Your task to perform on an android device: Since the task of buying New Balance hiking shoes is done, I will delete it from the ToDodo app.
Image 0: 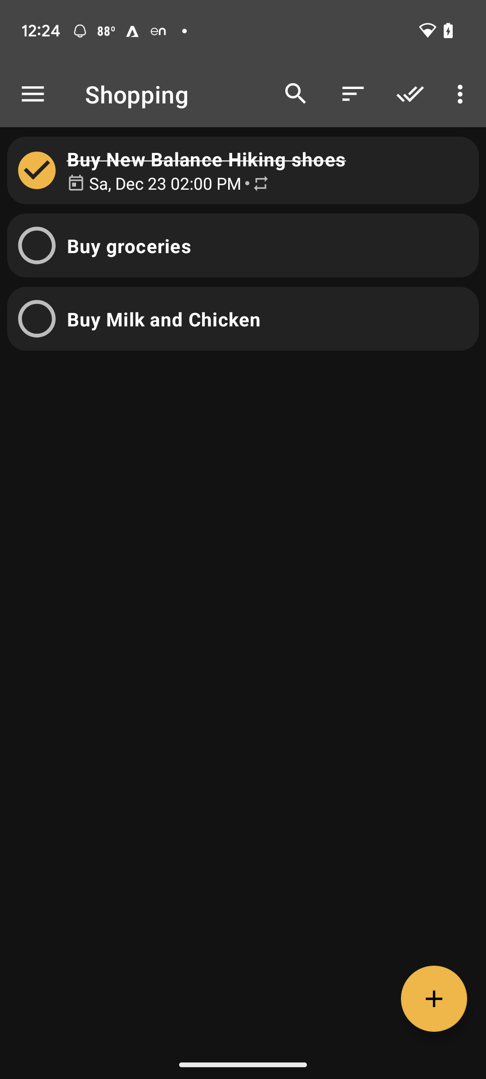
Click on more options button at the top
Step 0: click (462, 94)
Image 1: 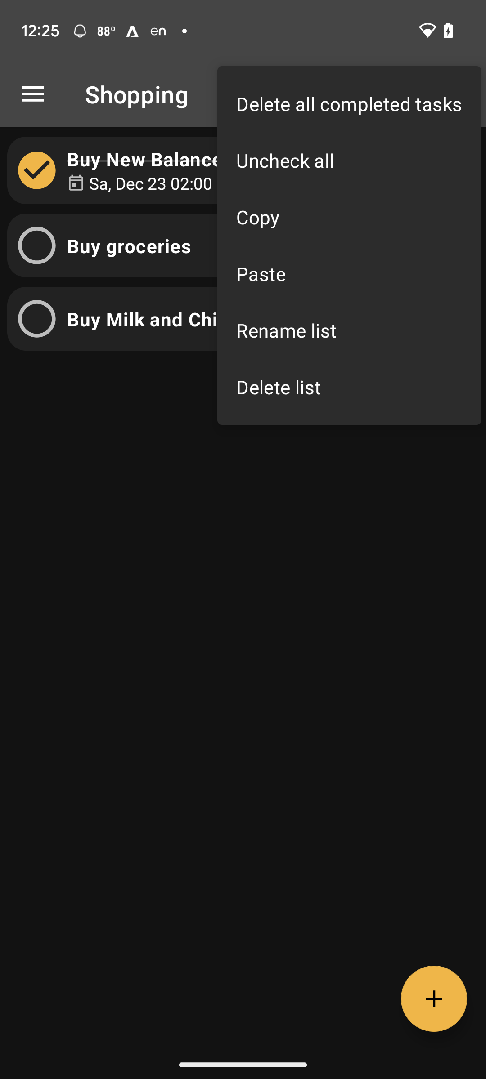
Click on delete all completed tasks
Step 1: click (349, 103)
Image 2: 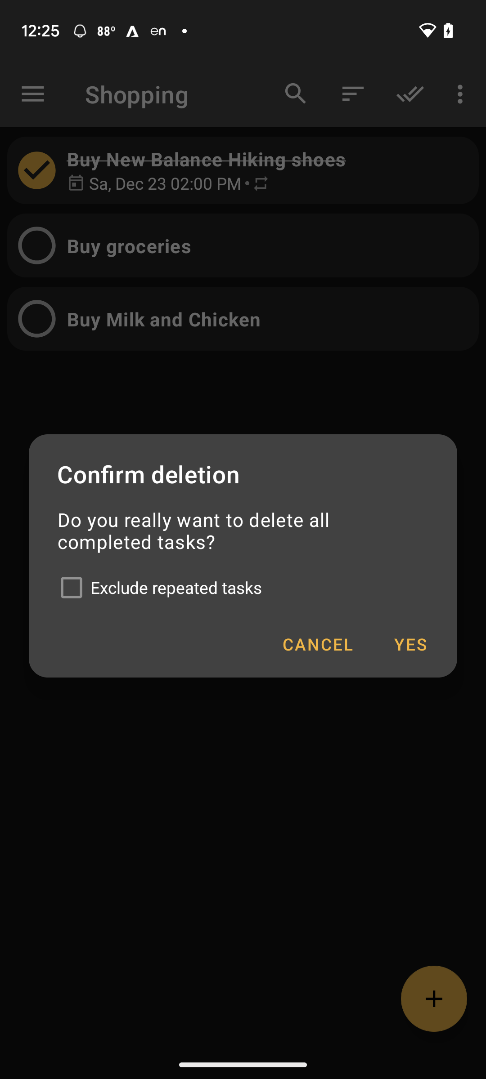
Click on yes
Step 2: click (241, 587)
Image 3: 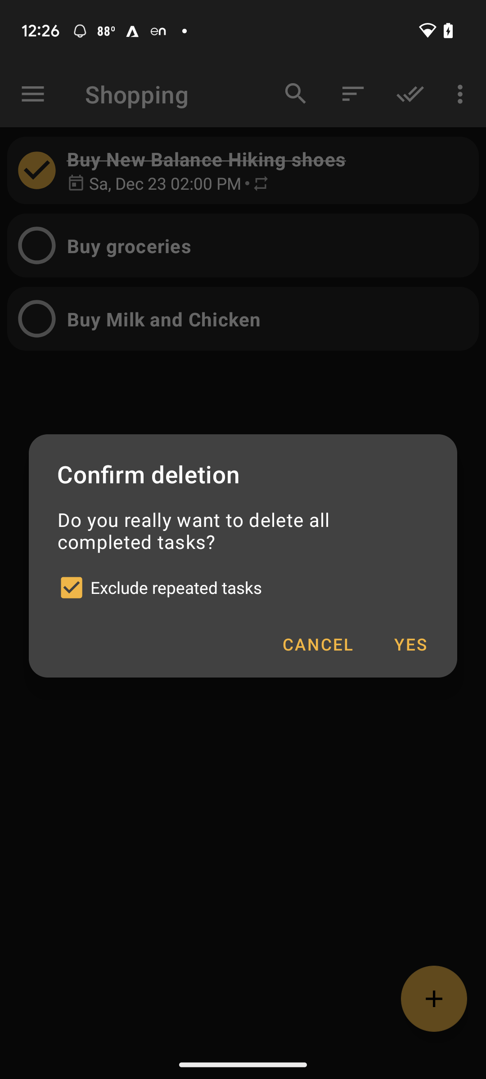
Click on yes
Step 3: click (410, 644)
Image 4: 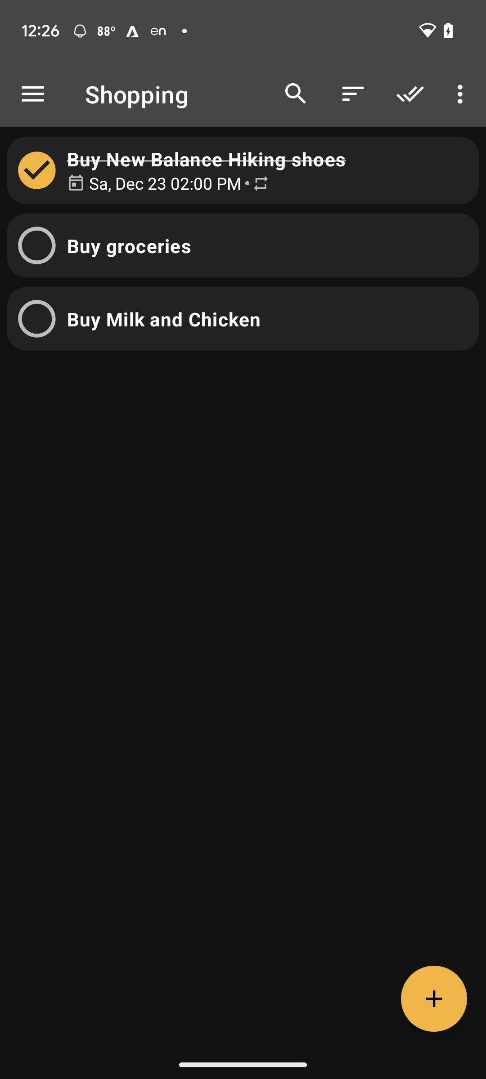
Click on yes
Step 4: click (462, 94)
Image 5: 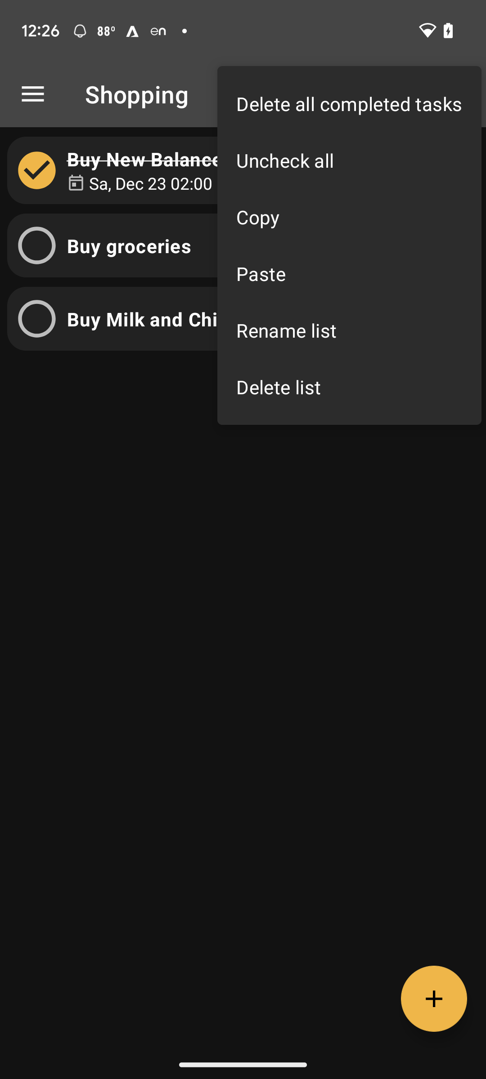
Click on delete all
Step 5: click (349, 103)
Image 6: 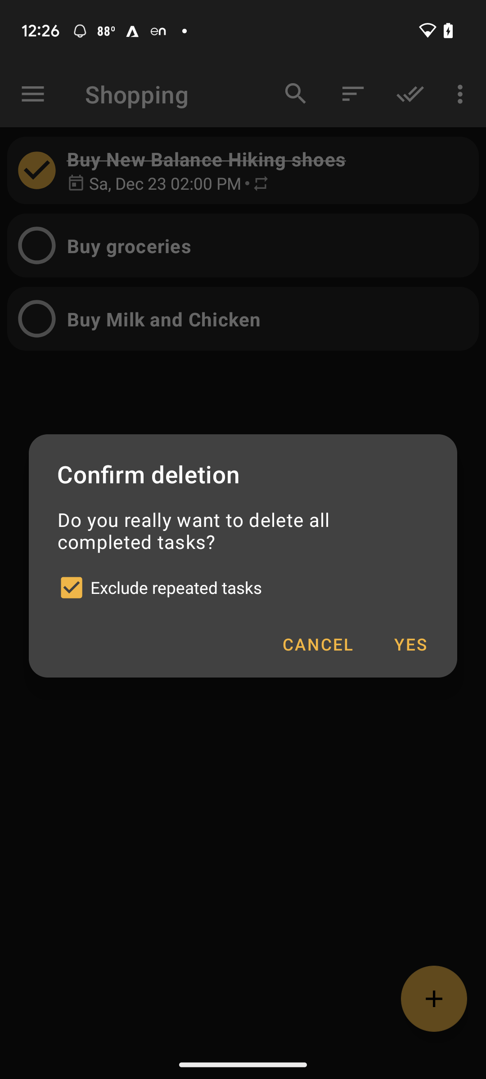
Click on delete all
Step 6: click (241, 587)
Image 7: 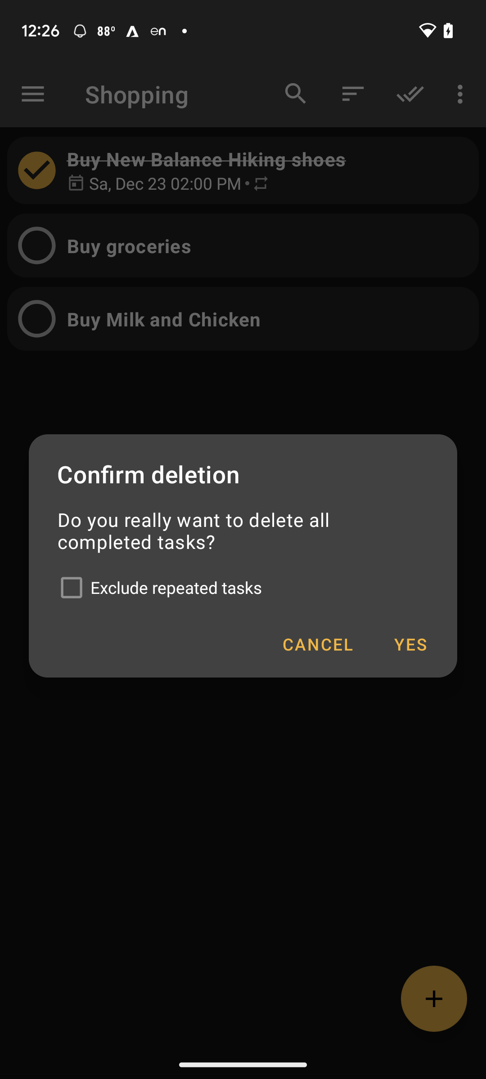
Click on delete all
Step 7: click (410, 644)